Your task to perform on an android device: I want to change the YouTube video quality setting to Higher picture quality so that I may watch videos in better quality. 
Image 0: 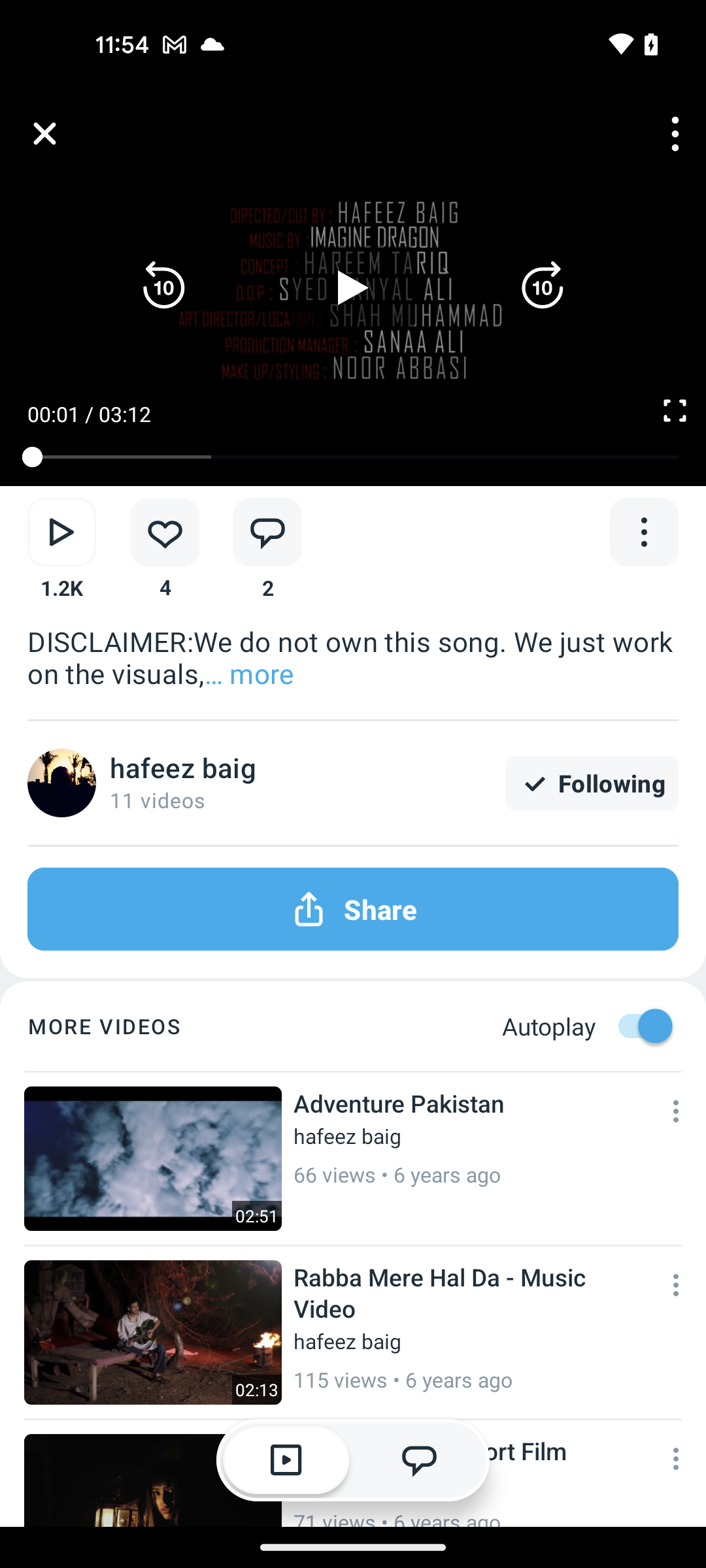
open the Youtube app
Step 0: open app "YouTube"
Image 1: 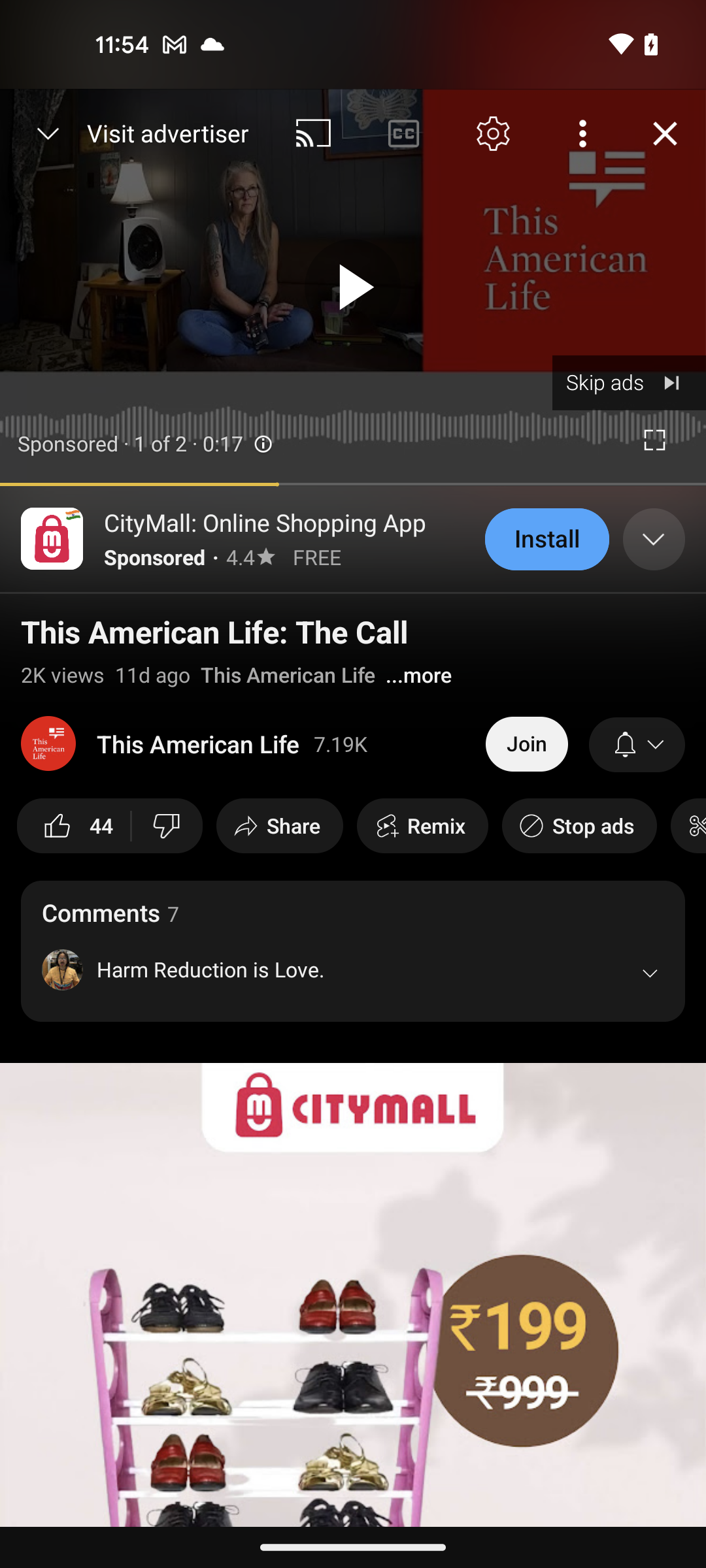
click on the setting icon
Step 1: click (492, 133)
Image 2: 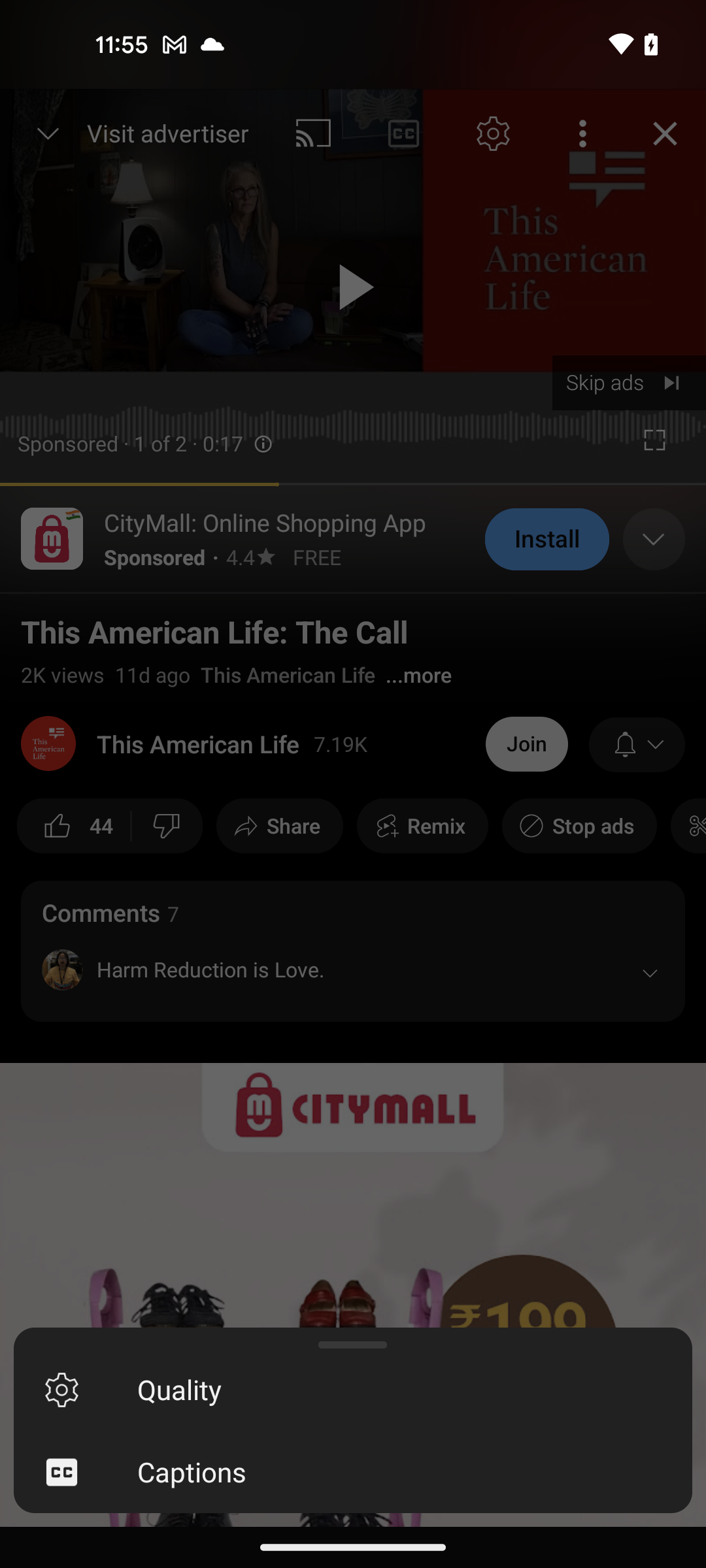
click on the Quality option
Step 2: click (152, 1390)
Image 3: 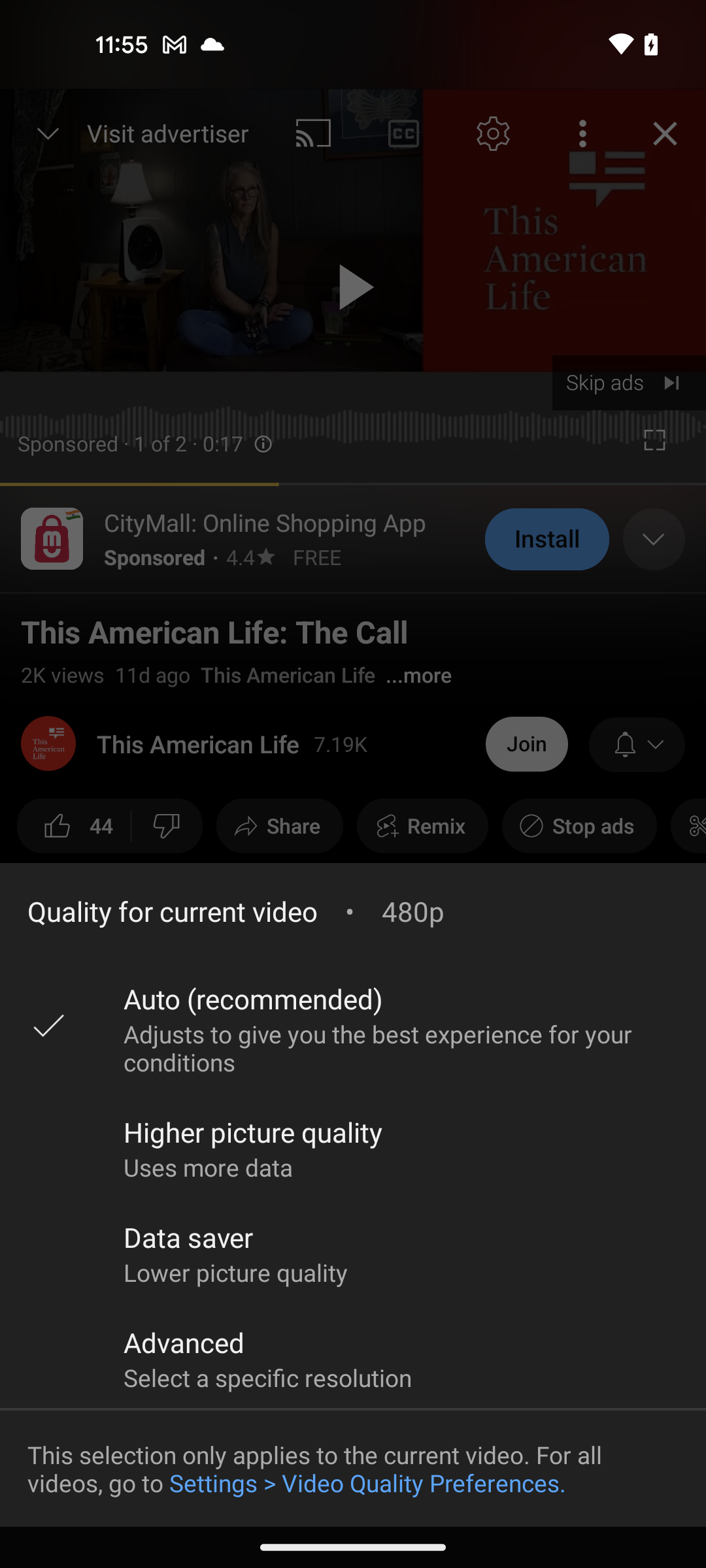
select the higher quality option
Step 3: click (226, 1132)